Your task to perform on an android device: My first lesson has been completed now Logout this app.
Image 0: 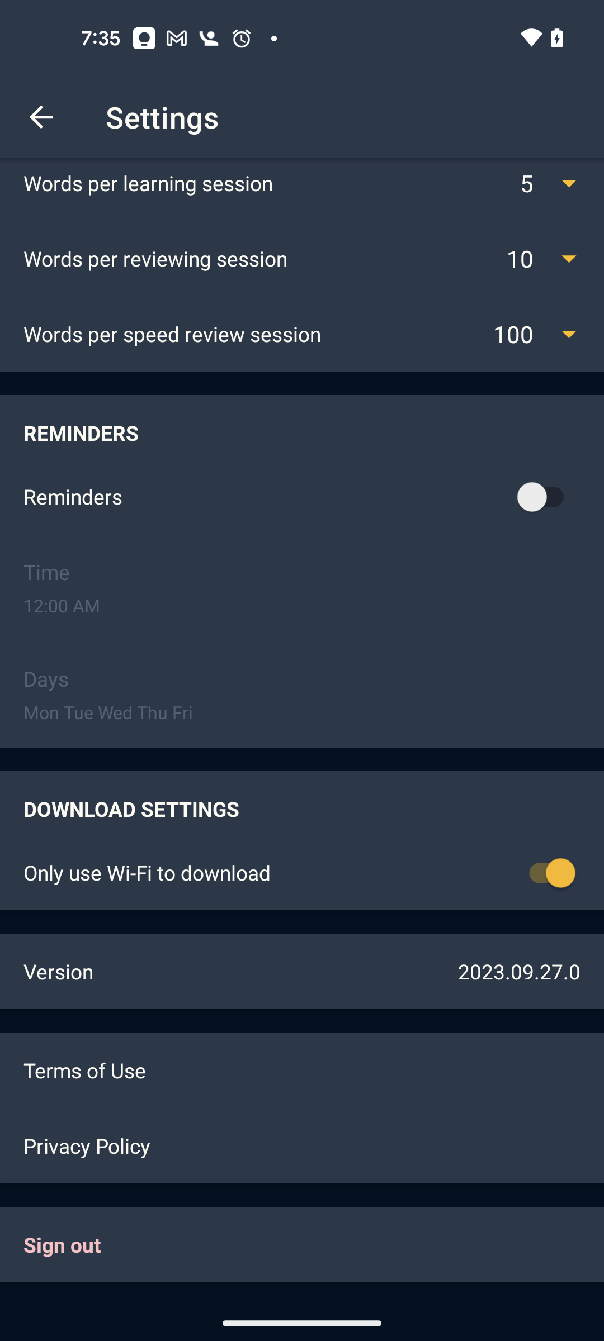
Click on the Sign out at the bottom left of the screen
Step 0: click (302, 1244)